Your task to perform on an android device: Share the pdf file "The Queen's Gambit" with my friend Natalie Larson on the Messenger ID.
Image 0: 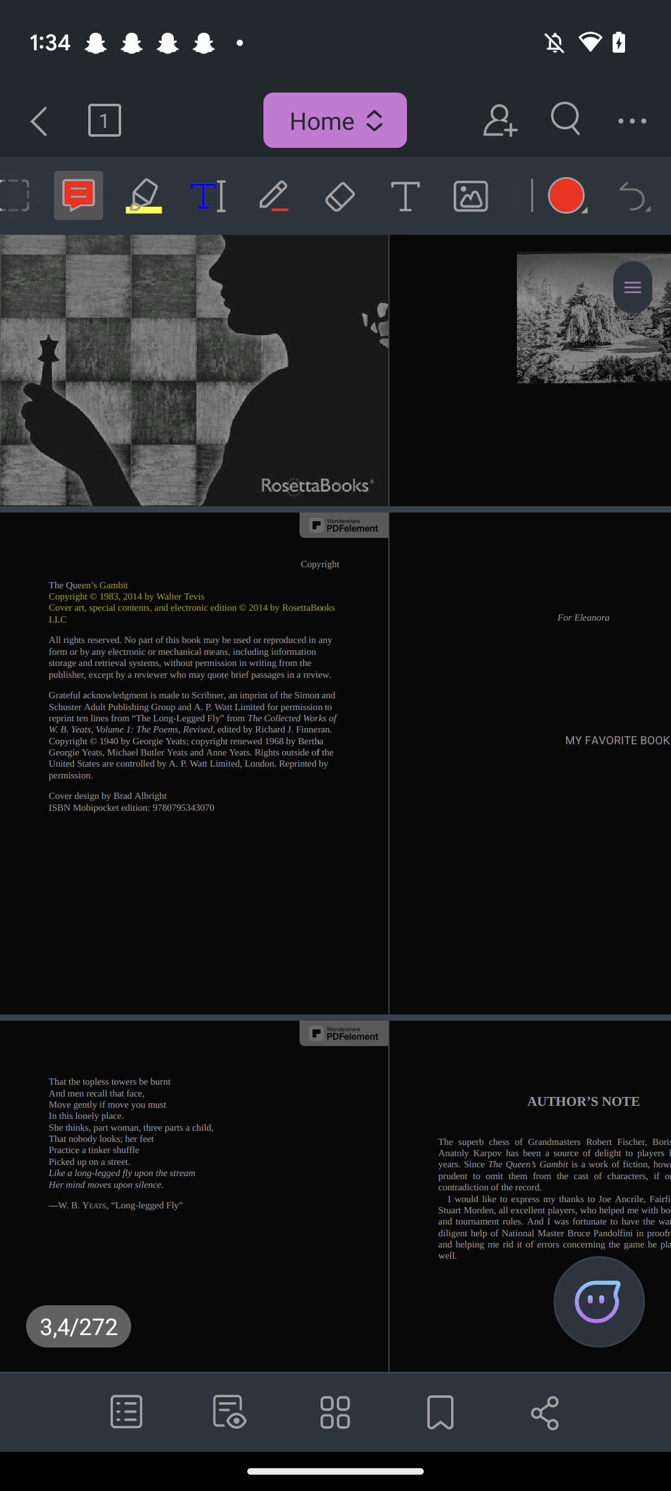
Click on the Share icon at the bottom right corner of the screen.
Step 0: click (531, 1411)
Image 1: 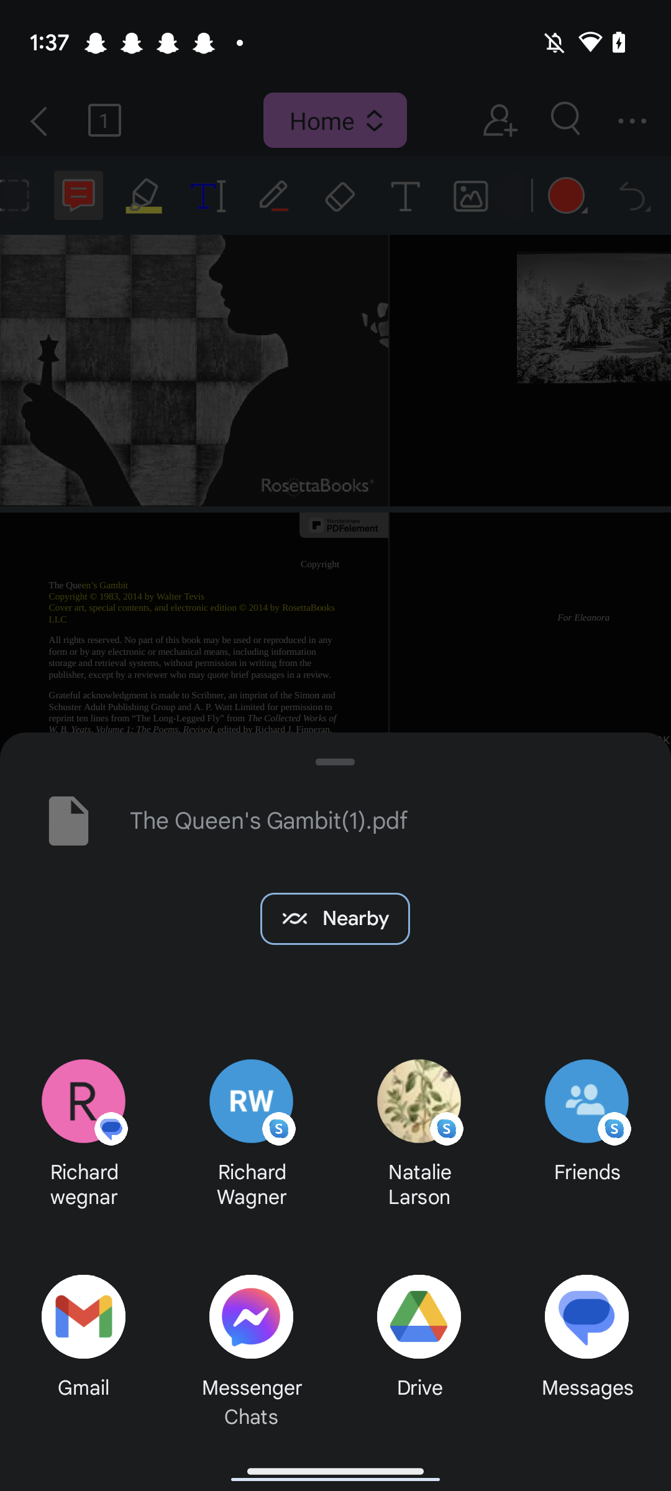
Click on the Messenger Chat icon.
Step 1: click (246, 1318)
Image 2: 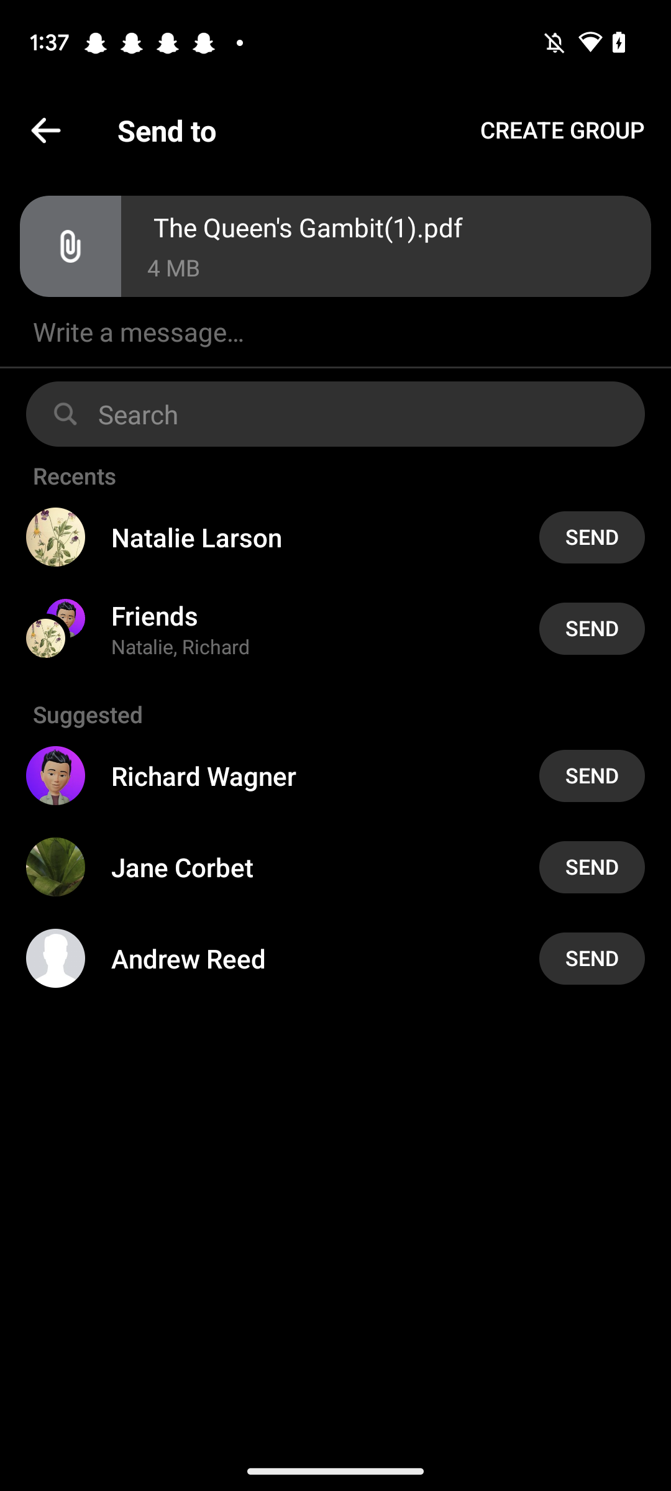
click on the Send button of the Natalie Larson chat.
Step 2: click (591, 537)